Your task to perform on an android device: It's hard for me to read The Pillars of the Earth by Ken Follett because of the low brightness. I want to increase the brightness of this book, so increase the brightness of this book in the Kindle app. It's hard for me to read this book in a dark theme. I want to change the theme of this book from dark to Sepia, so change the theme from dark to Sepia of this book in the Google Play Books app.
Image 0: 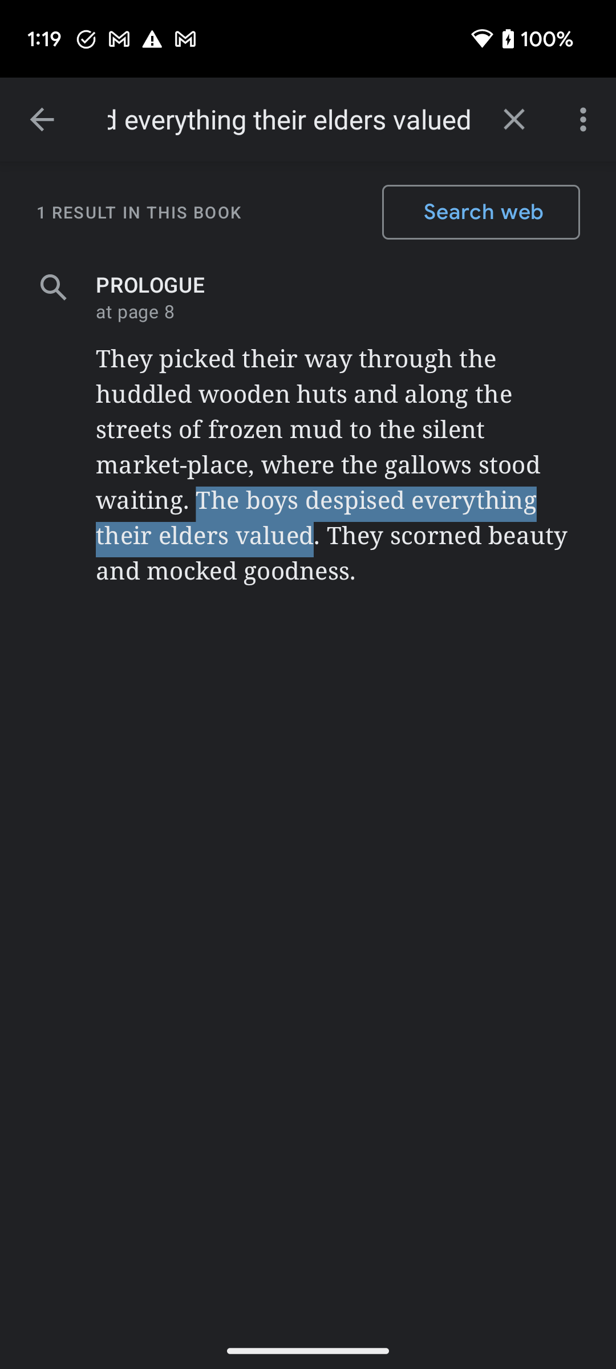
Click on the left arrow icon at the top left corner of the screen to view the menu options.
Step 0: click (42, 119)
Image 1: 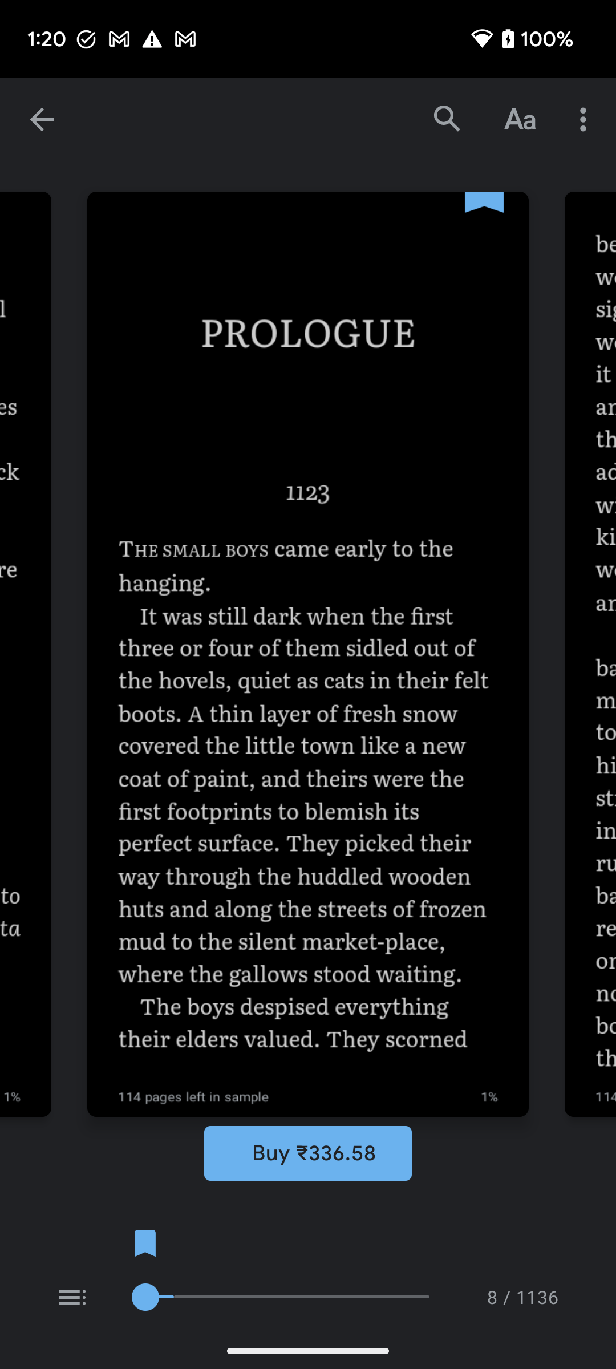
Click on the font icon at the top right corner of the screen to view the theme options.
Step 1: click (520, 119)
Image 2: 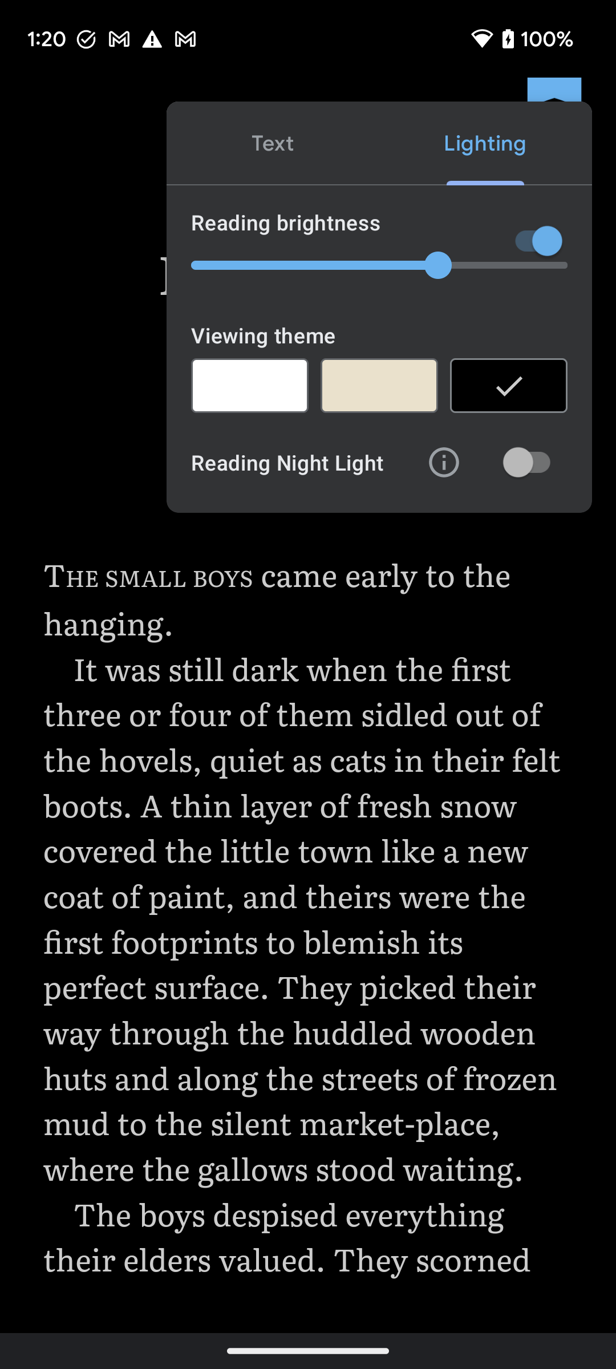
Click on the sepia theme to change the theme of this book.
Step 2: click (379, 385)